Your task to perform on an android device: I had completed the first-day workout and felt it was too Hard. Customize the training rest time by 5 more sec in the Home Workout app.
Image 0: 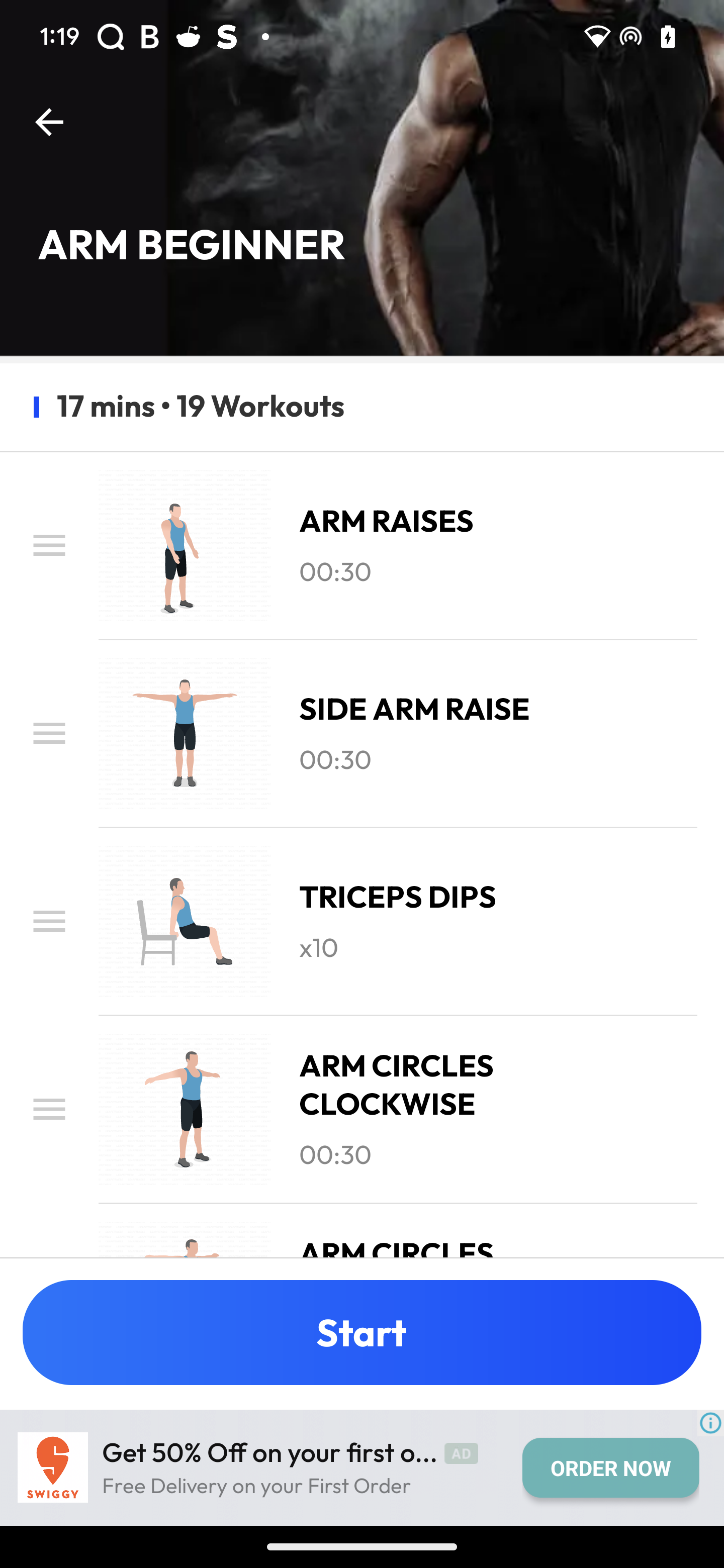
Go back to the previous page
Step 0: press back button
Image 1: 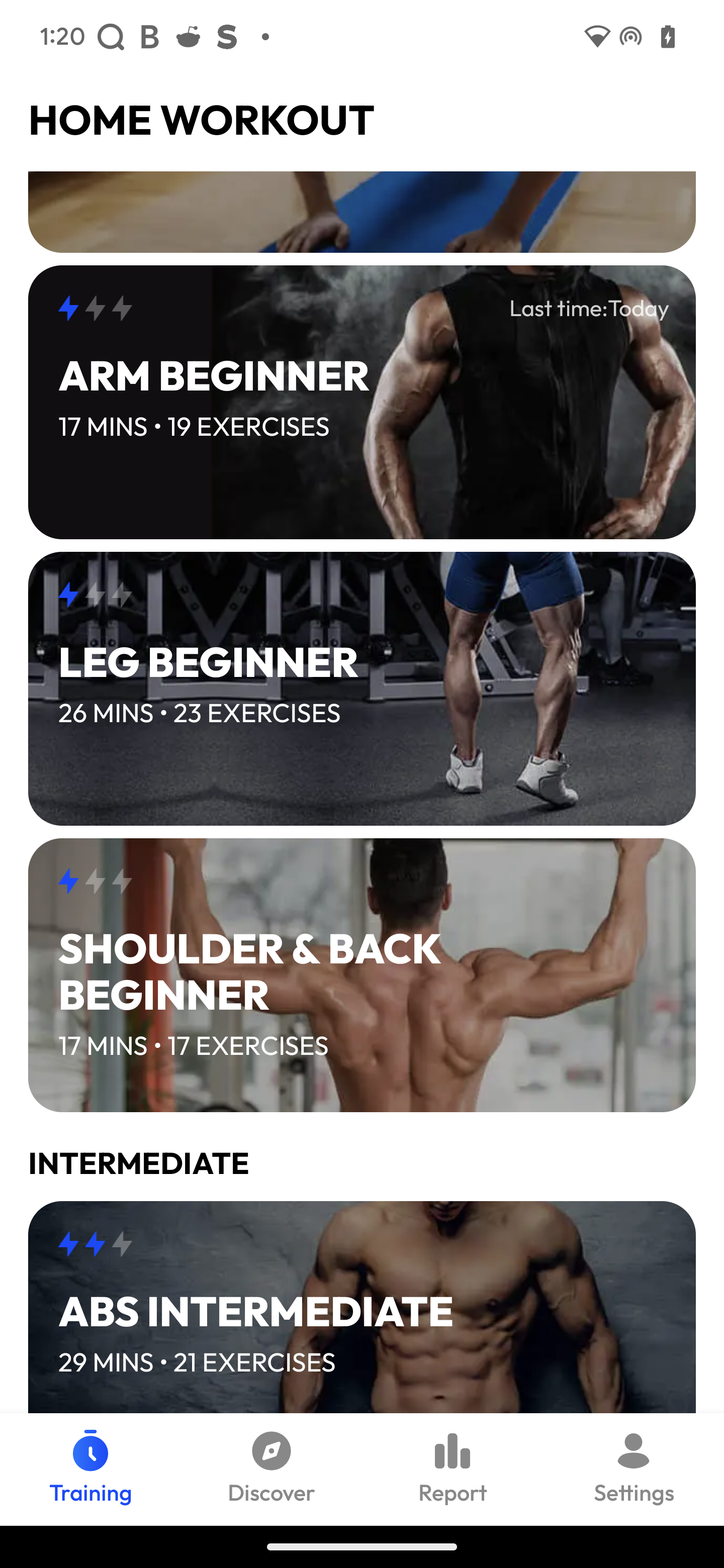
Click on the settings icon 
Step 1: click (636, 1462)
Image 2: 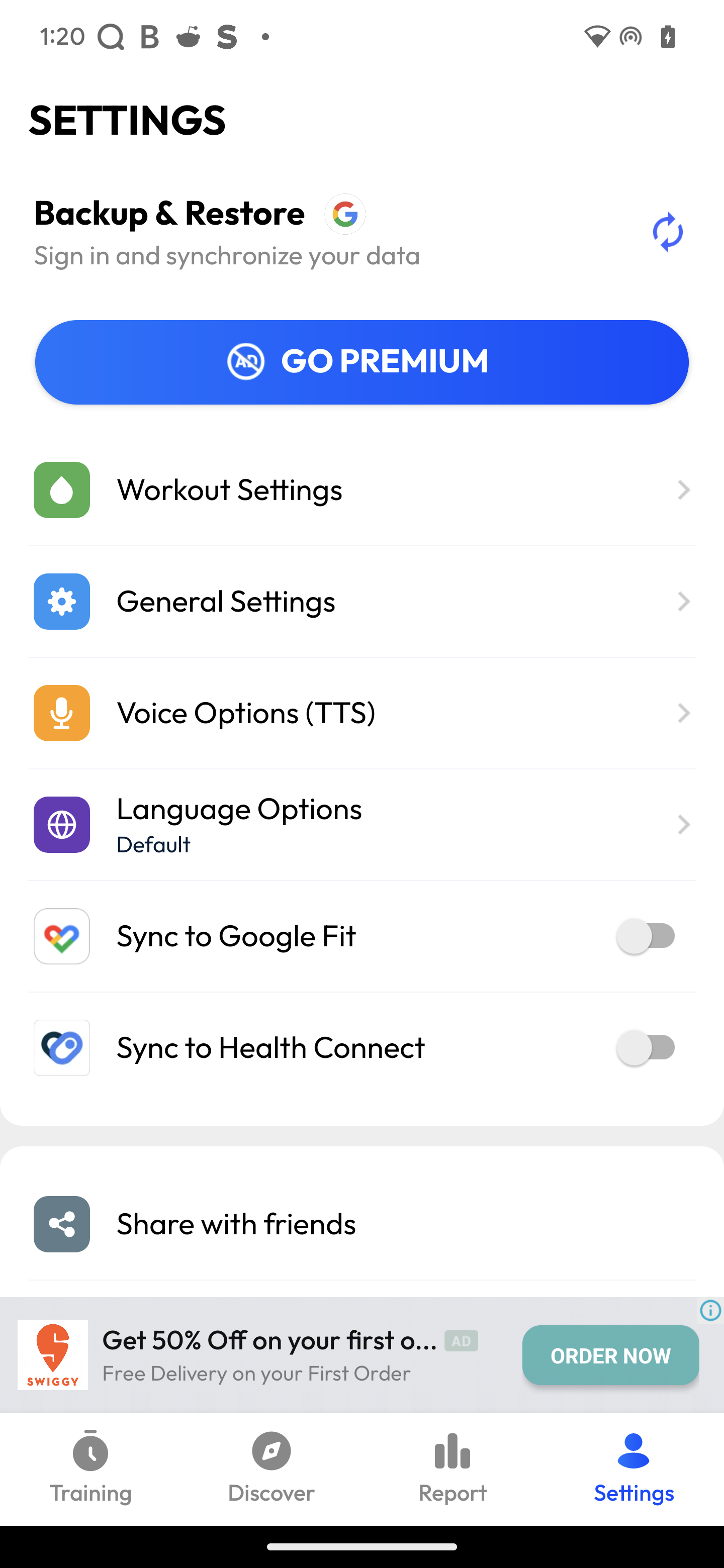
Click on the workout settings 
Step 2: click (229, 490)
Image 3: 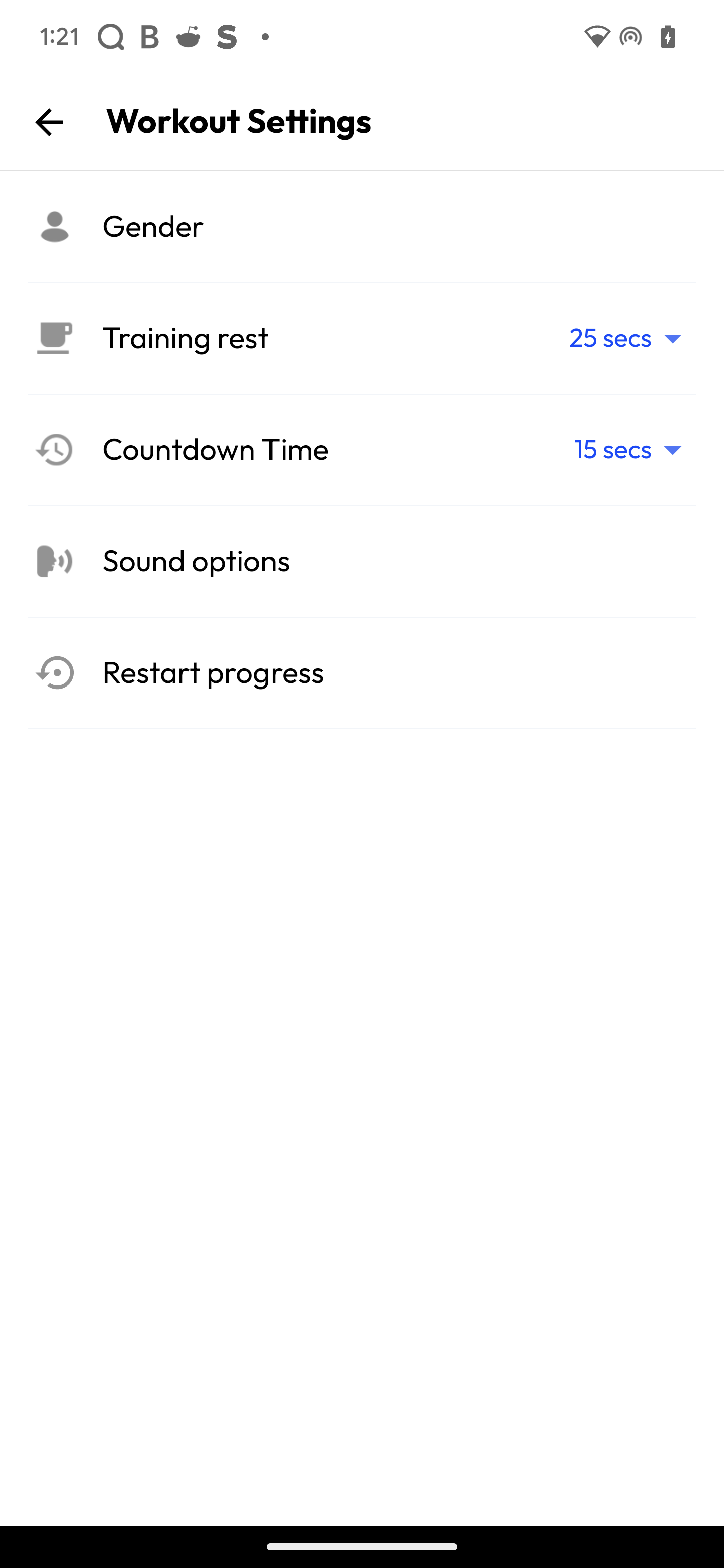
Click on the training rest
Step 3: click (631, 338)
Image 4: 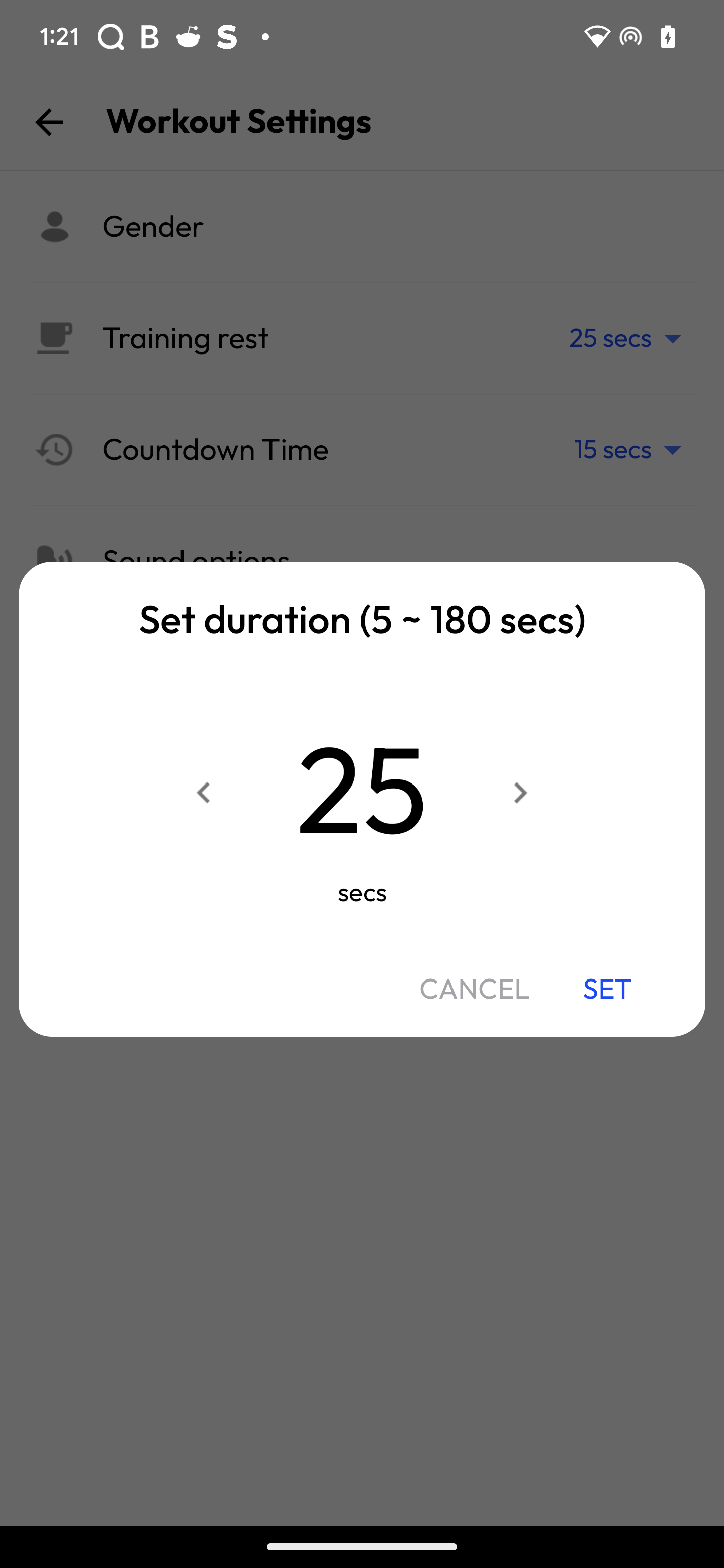
Click to increase the time
Step 4: click (524, 794)
Image 5: 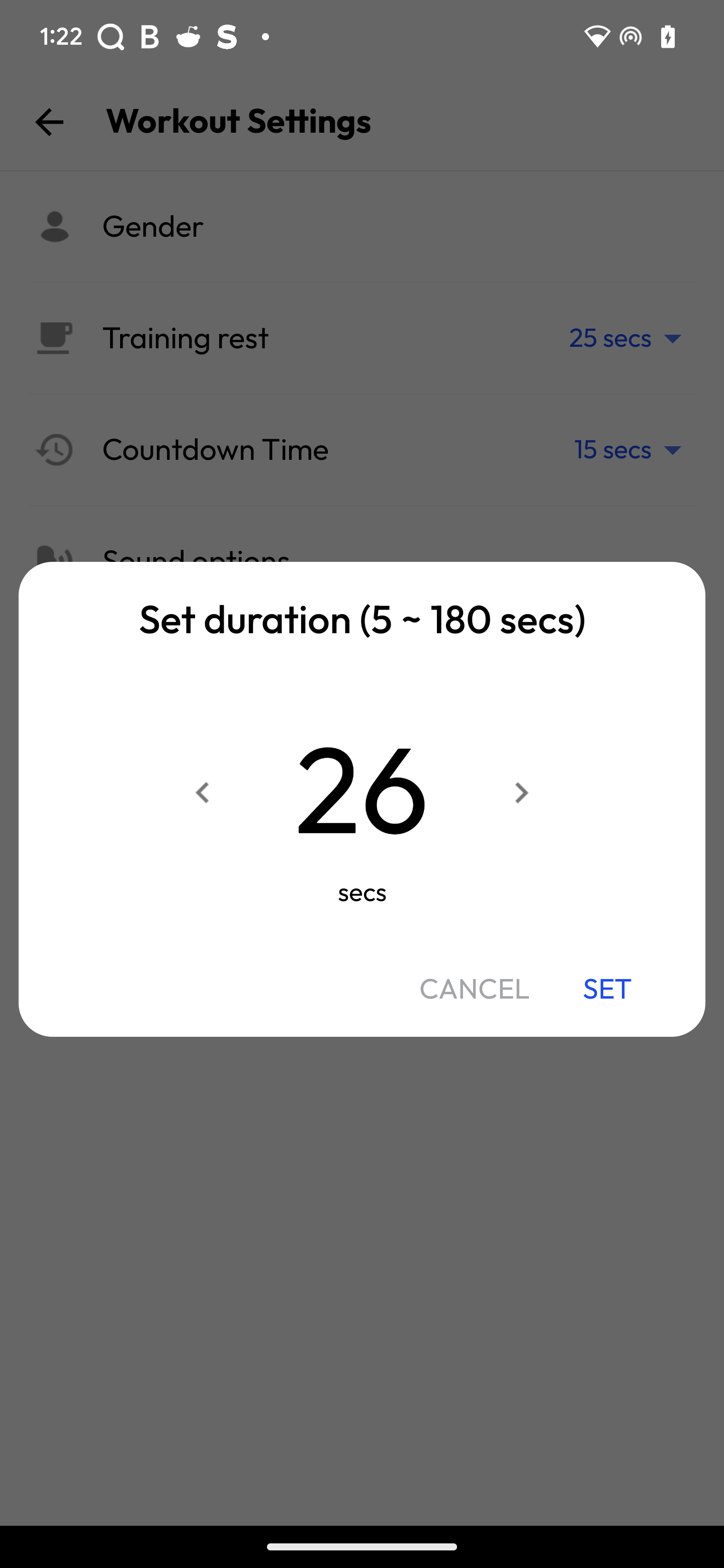
Click to increase the time
Step 5: click (518, 794)
Image 6: 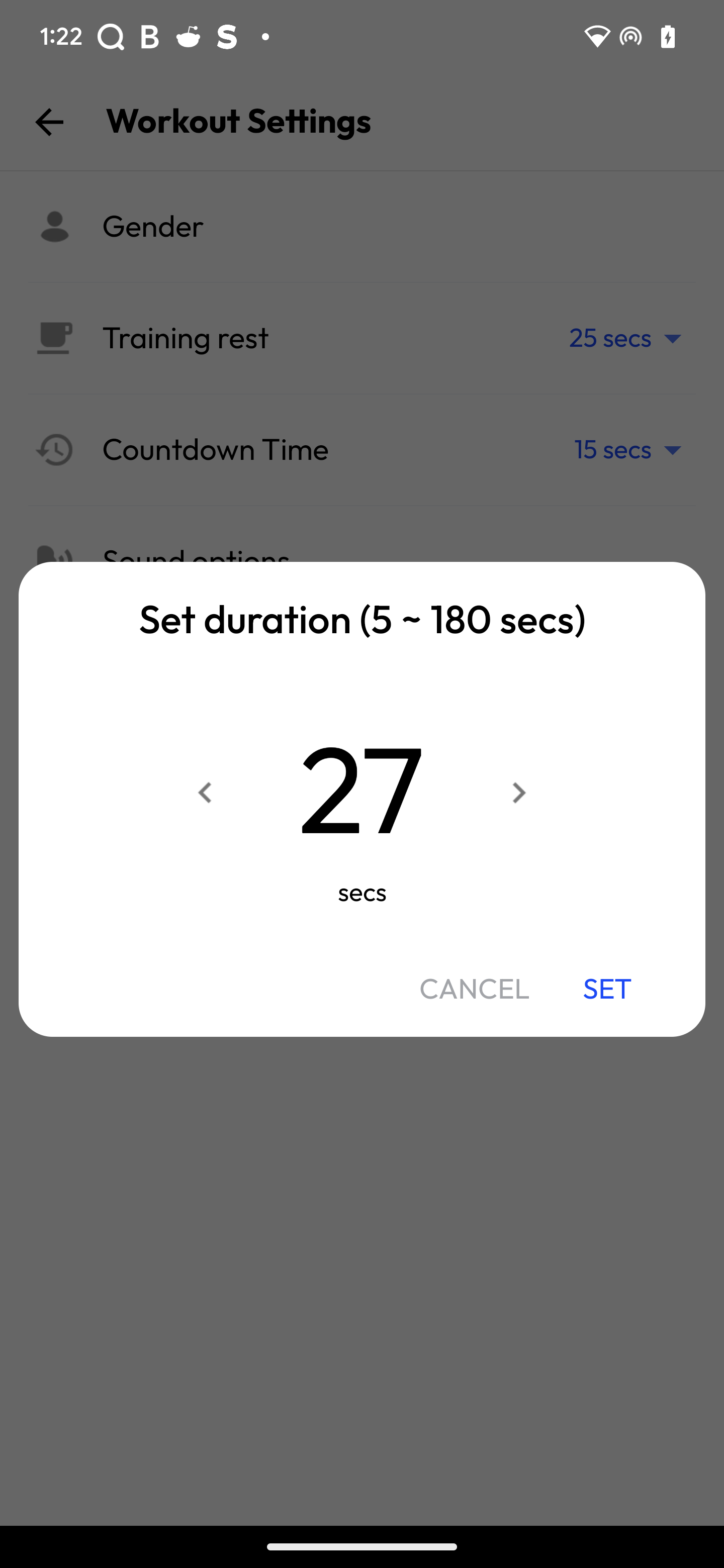
Click to increase the time
Step 6: click (518, 790)
Image 7: 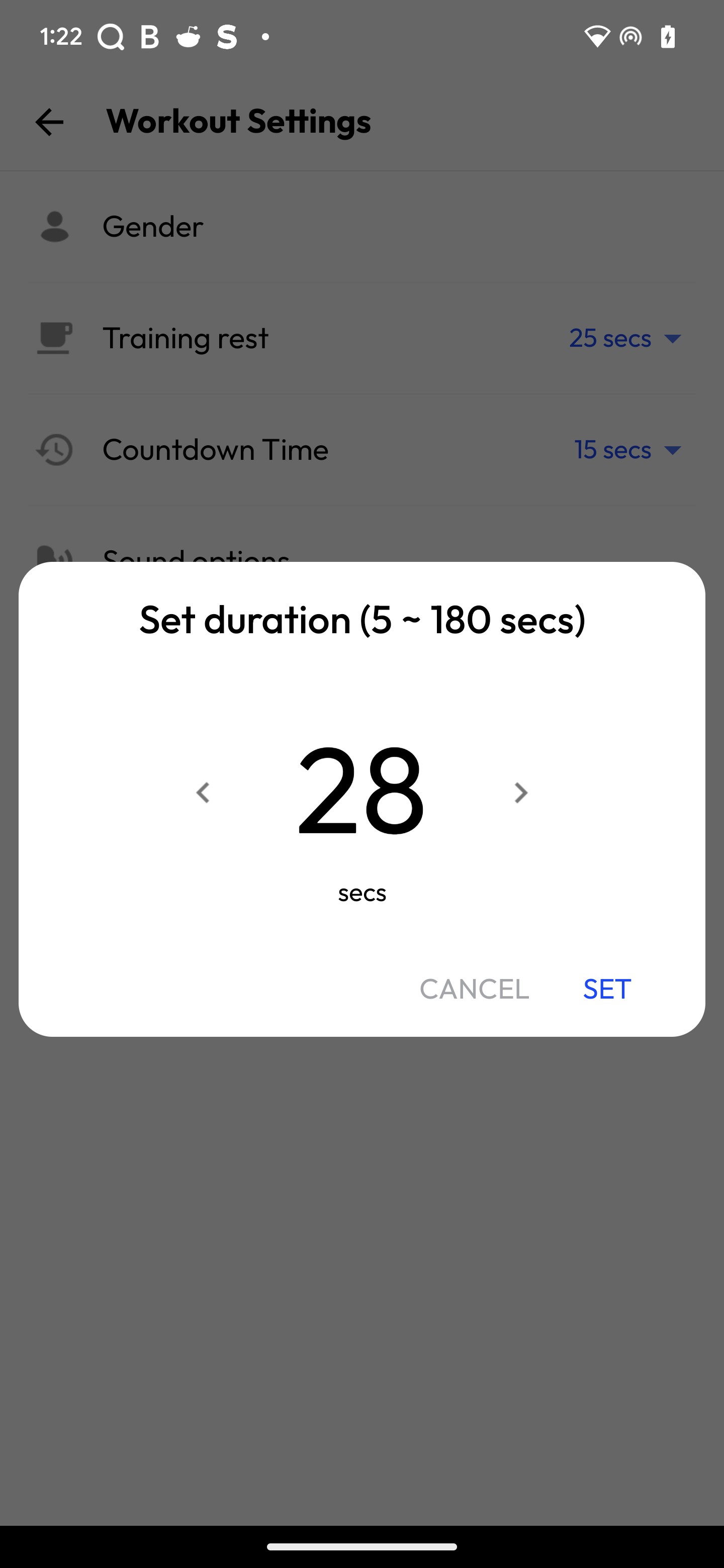
Click to increase the time
Step 7: click (518, 787)
Image 8: 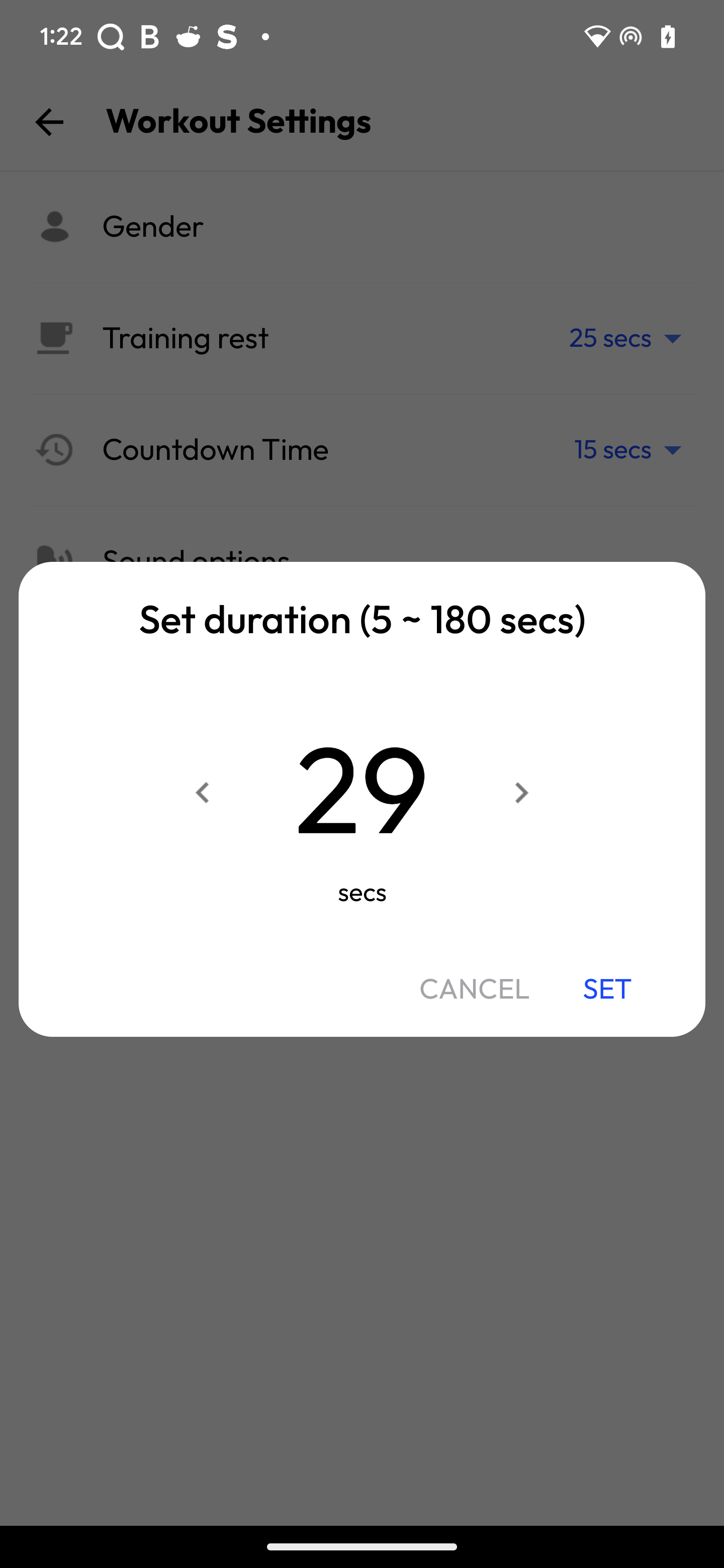
Click to increase the time
Step 8: click (512, 784)
Image 9: 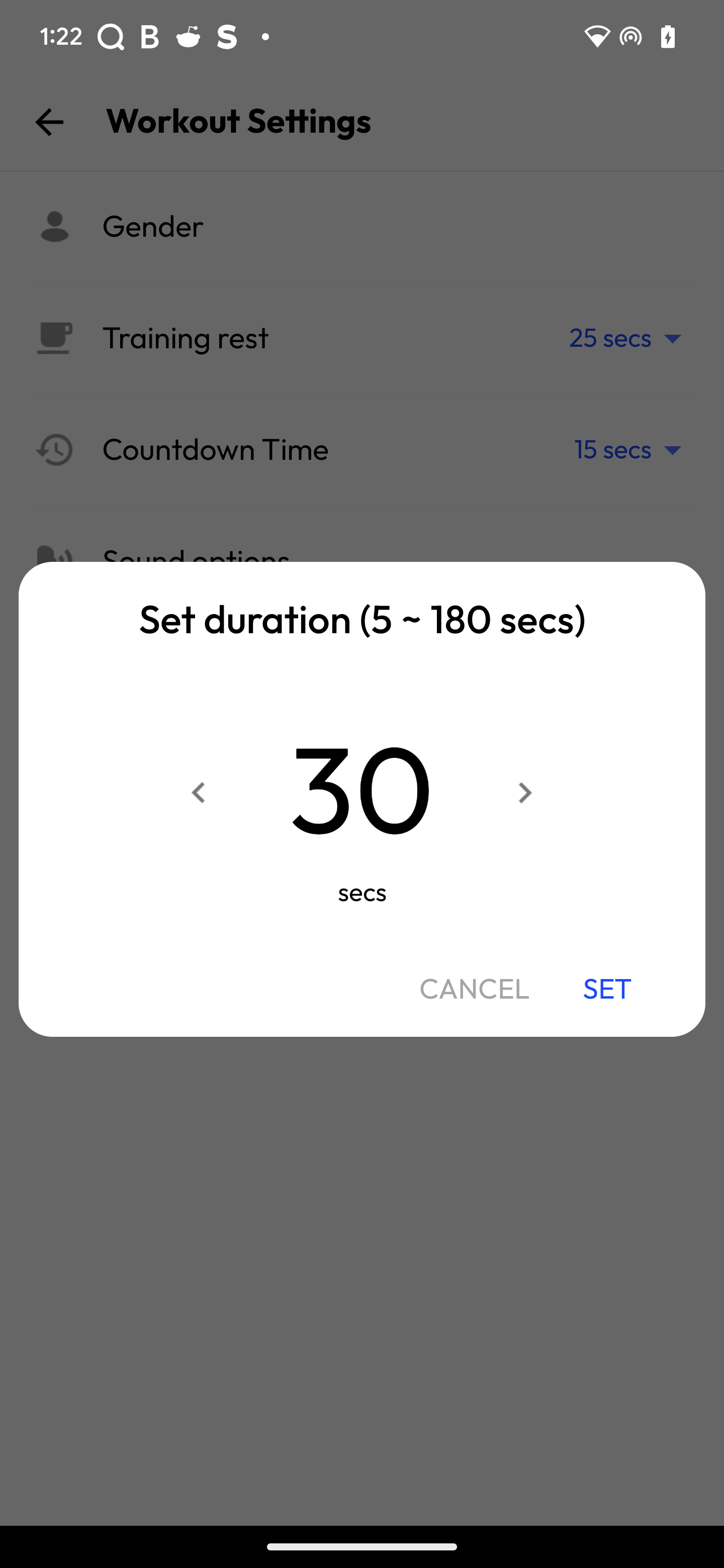
Click on the set button
Step 9: click (607, 989)